Your task to perform on an android device: These days, I'm planning to learn French, so chose a French language lesson on the Duolingo app.
Image 0: 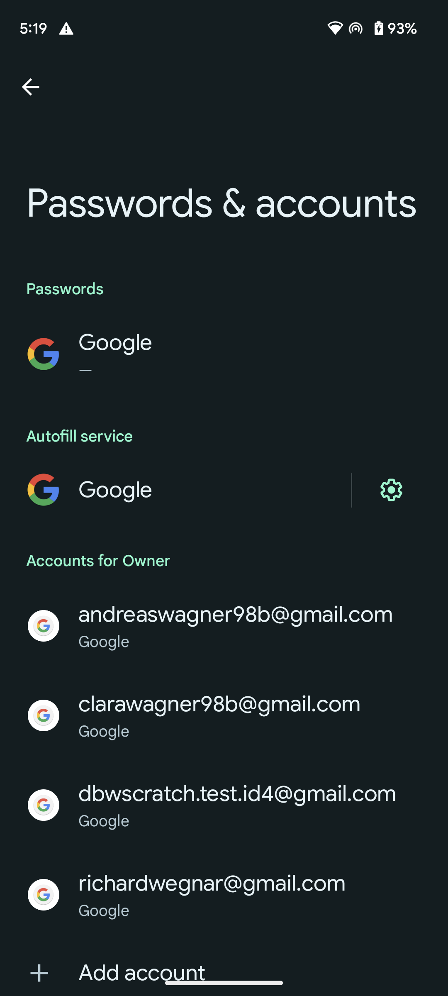
Open the Duolingo app.
Step 0: open app "Duolingo"
Image 1: 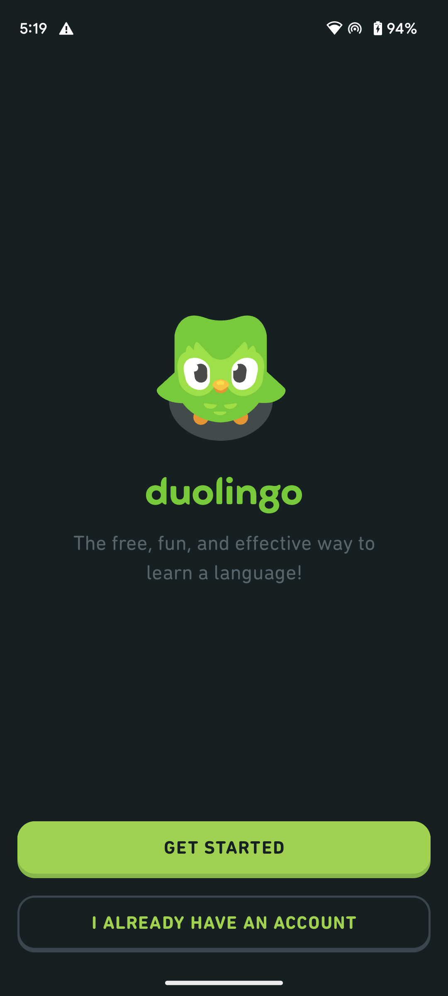
Click on the Get Started button at the bottom of the screen.
Step 1: click (224, 850)
Image 2: 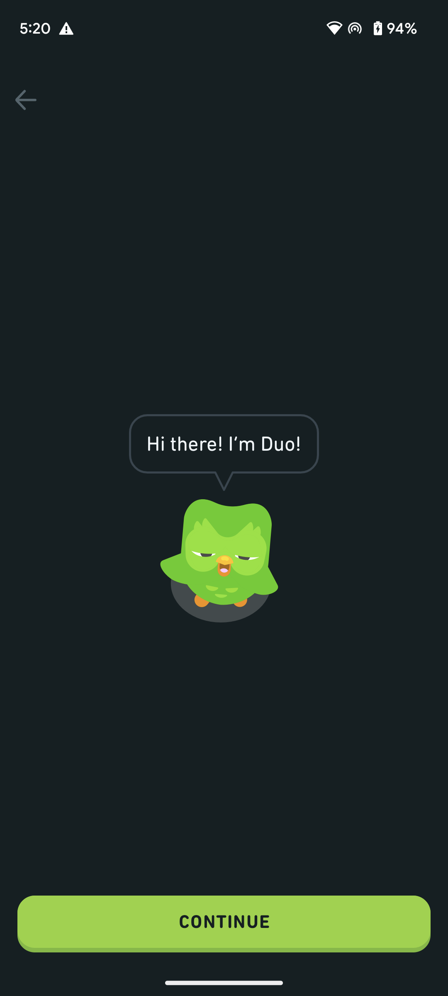
Click on the Continue button to select the language.
Step 2: click (224, 924)
Image 3: 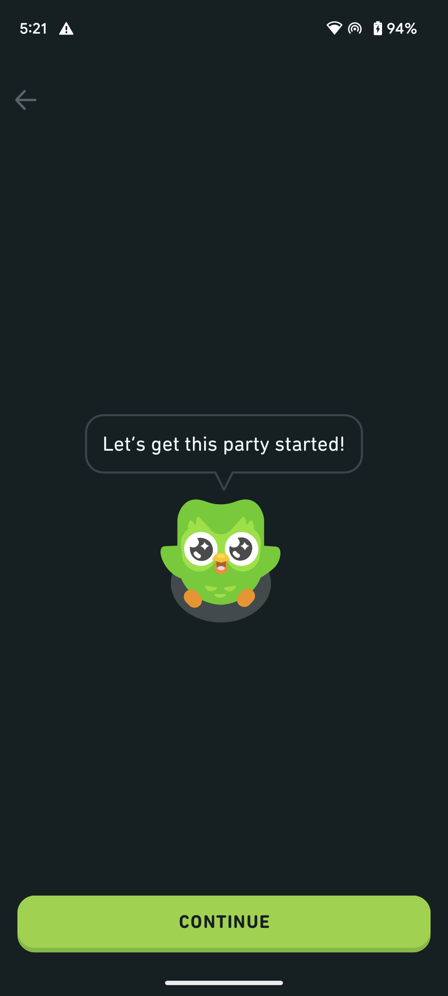
Click on the Continue button to select the language.
Step 3: wait
Image 4: 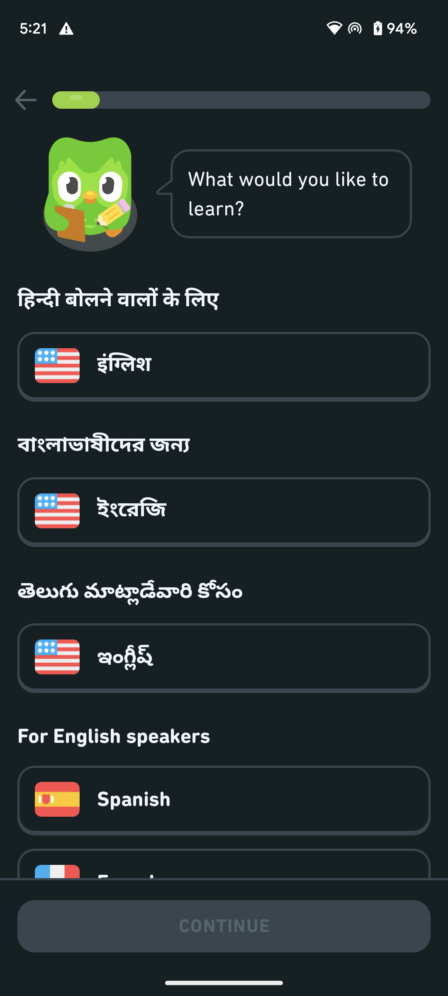
Scroll down to view the French language option.
Step 4: scroll down
Image 6: 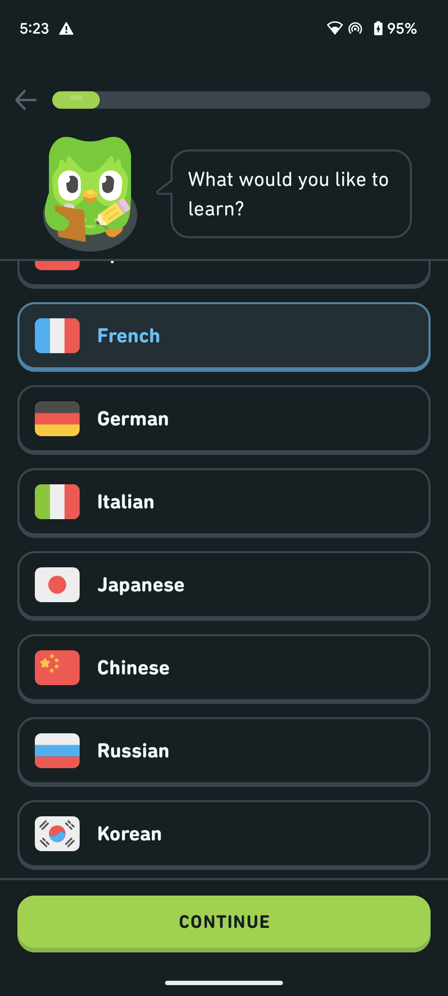
Click on the Continue button at the bottom of the screen to start learning.
Step 6: click (224, 924)
Image 7: 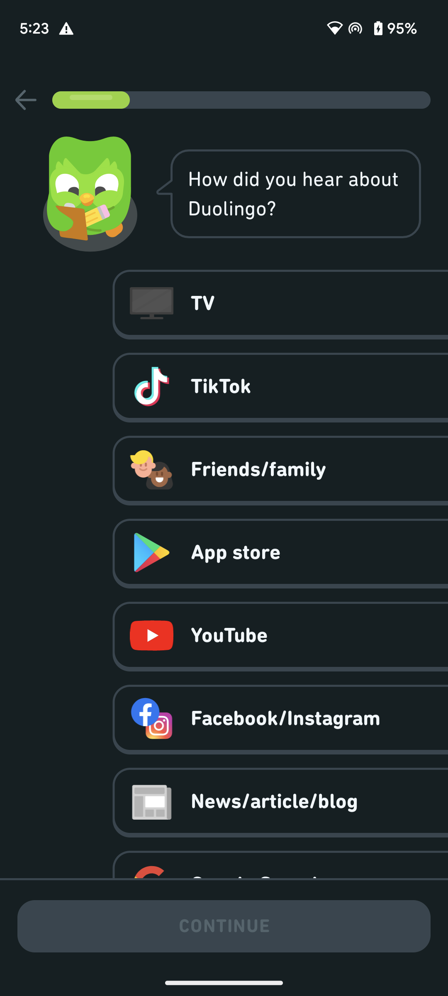
Click on the TV option.
Step 7: click (246, 303)
Image 8: 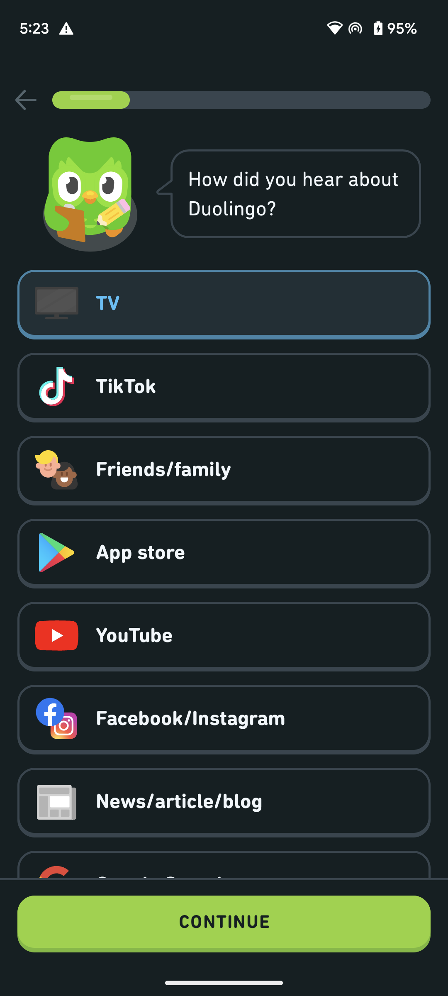
Click on the Continue button at the bottom of the screen to continue the learning french language.
Step 8: click (224, 924)
Image 10: 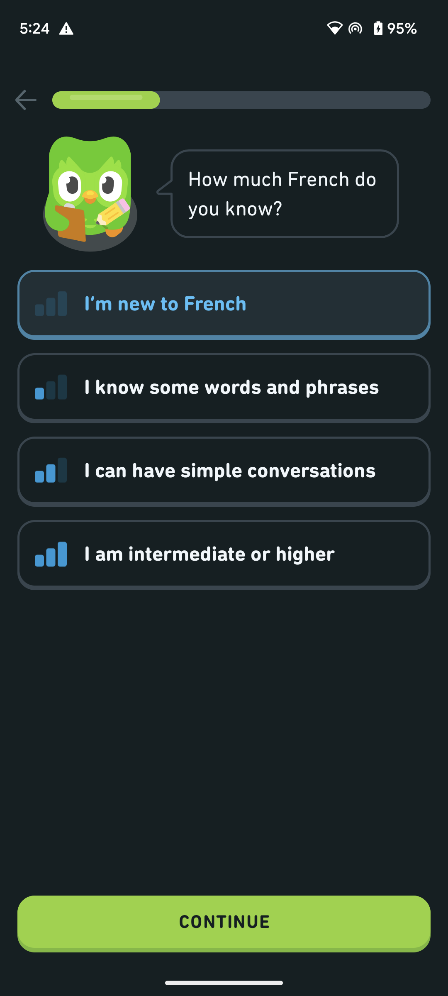
Click on the Continue button at the bottom of the screen
Step 10: click (224, 924)
Image 11: 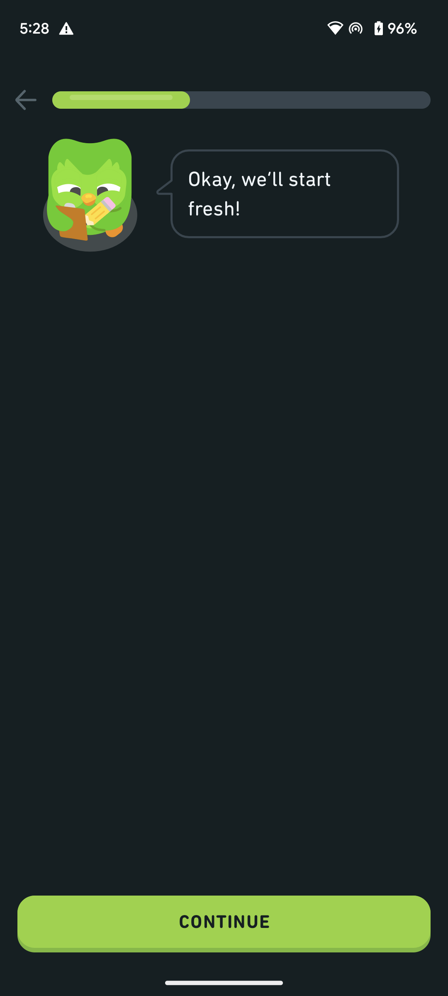
Click on the Continue button at the bottom of the screen to start learning french language.
Step 11: click (224, 924)
Image 12: 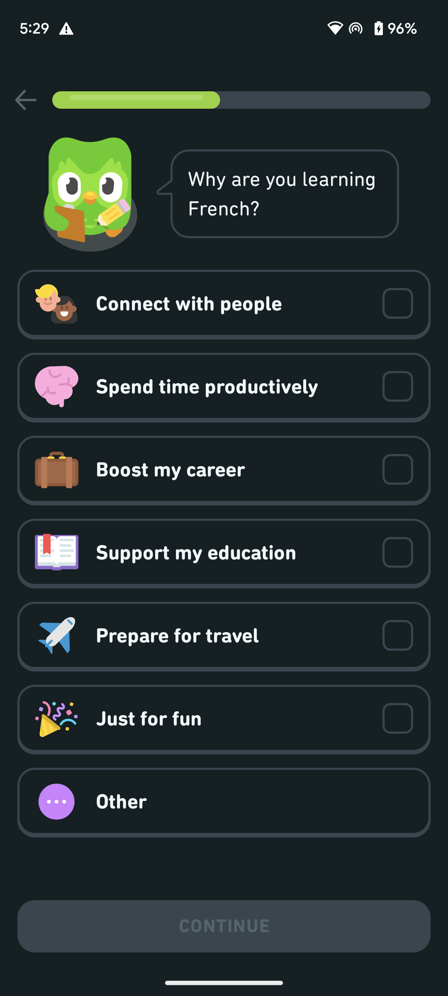
Click on the Connect with people option to chose this option.
Step 12: click (230, 303)
Image 13: 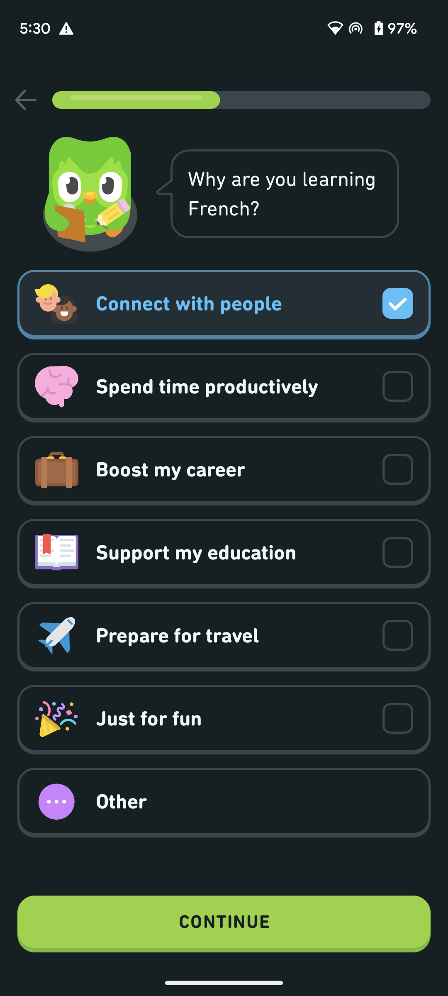
Click on the Continue button at the bottom of the screen to start learning .
Step 13: click (224, 924)
Image 14: 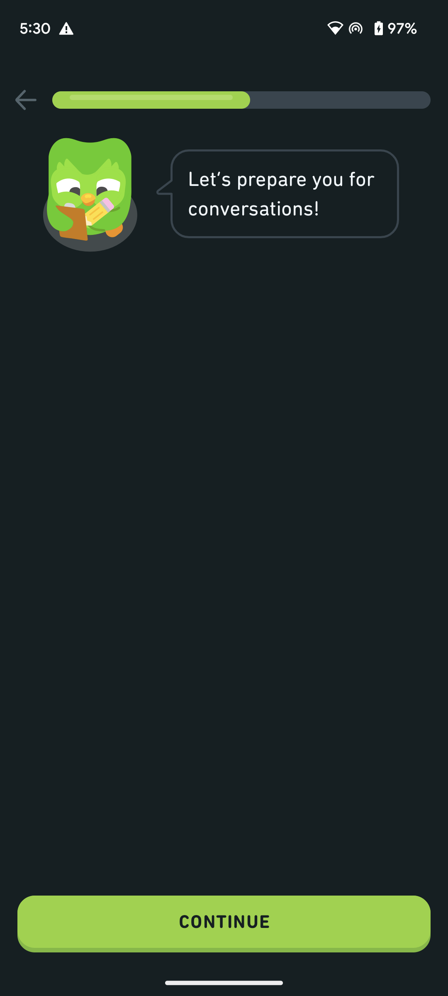
Click on the Continue button at the bottom of the screen to start learning .
Step 14: click (224, 924)
Image 15: 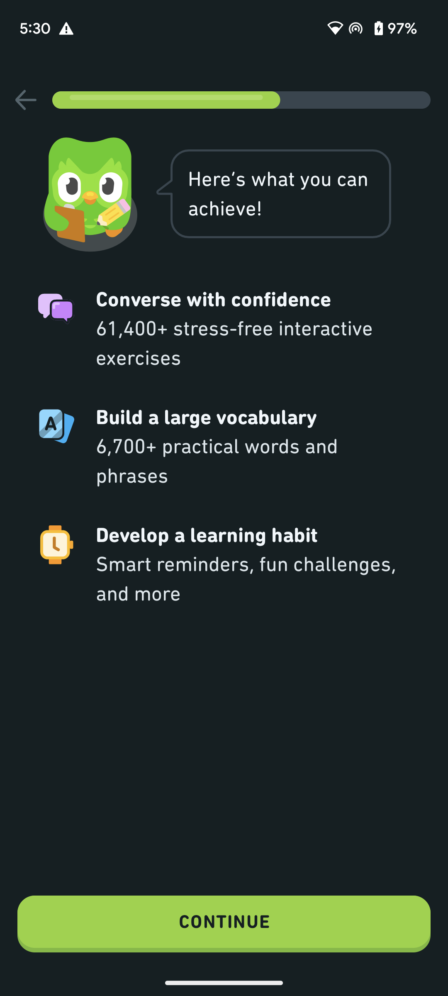
Click on the Continue button at the bottom of the screen to start learning .
Step 15: click (224, 924)
Image 16: 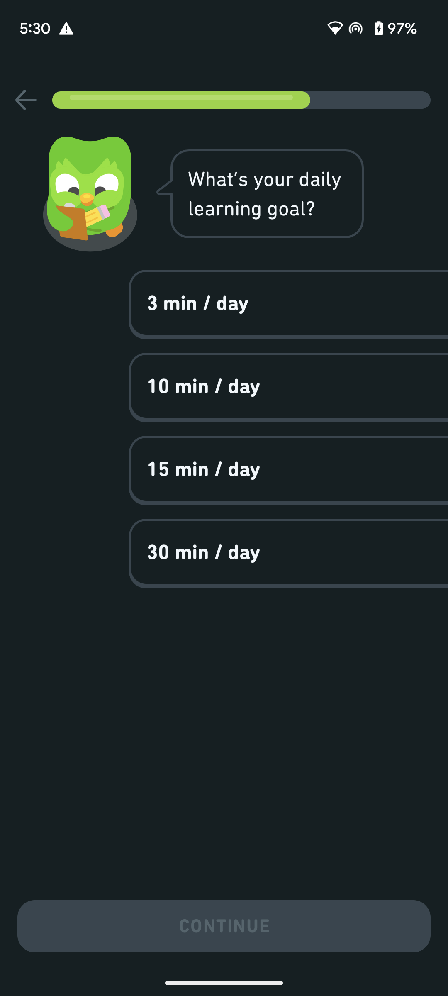
Click on the 10 min /day option to select this option.
Step 16: click (290, 386)
Image 17: 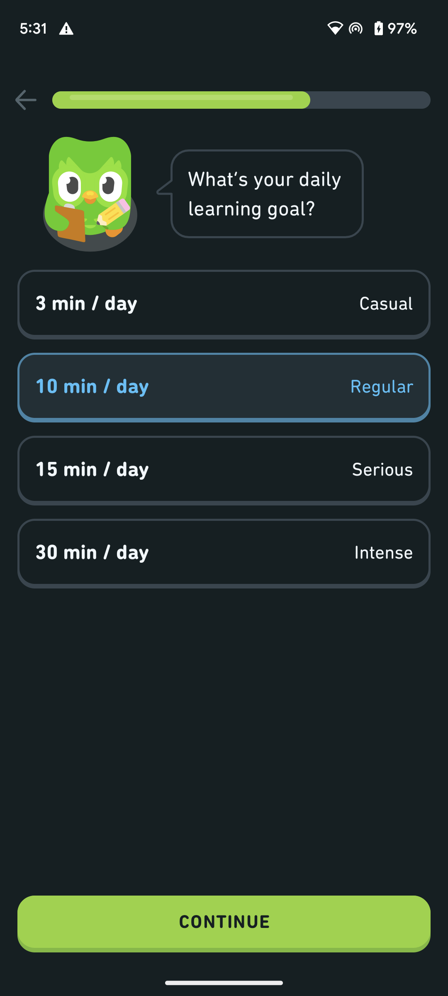
Click on the Continue button at the bottom of the screen
Step 17: click (224, 924)
Image 18: 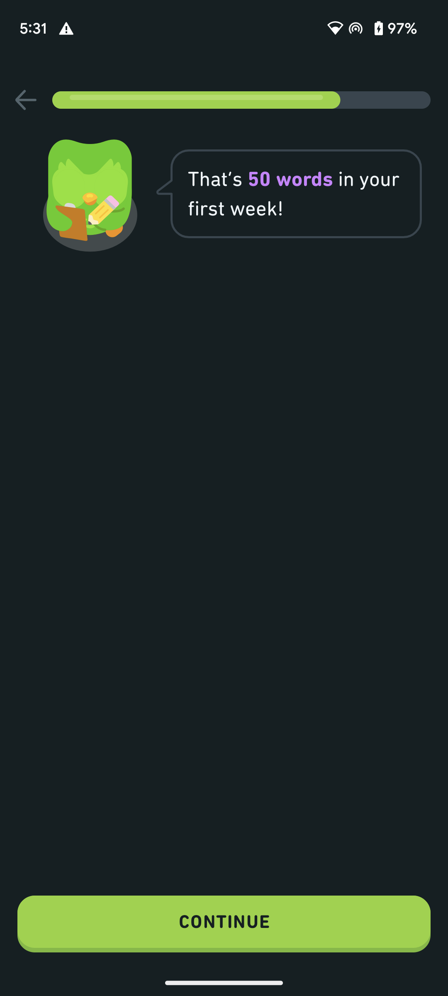
Click on the Continue button at the bottom of the screen
Step 18: click (224, 924)
Image 19: 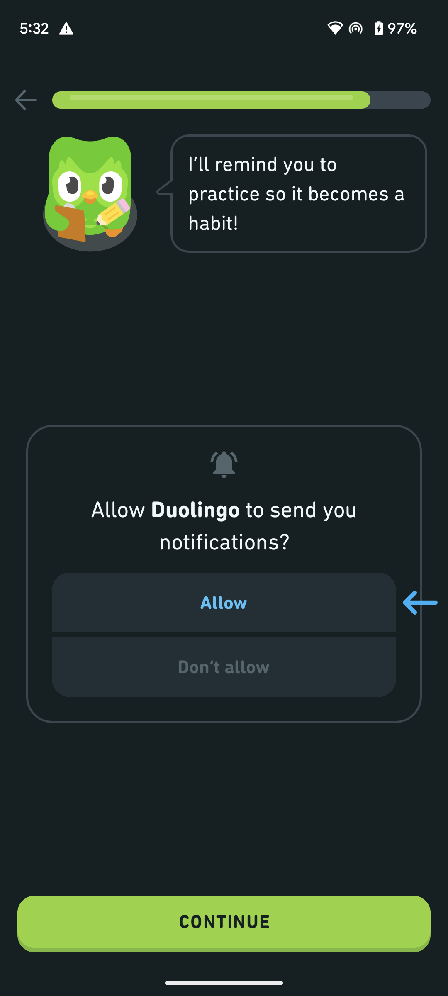
Click on the Continue button at the bottom of the screen
Step 19: click (224, 924)
Image 20: 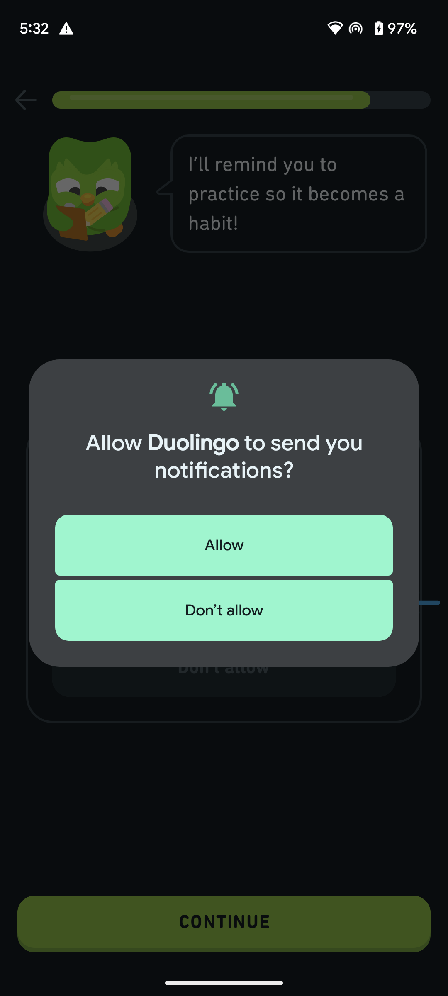
Click on the Don't allow option to select this option.
Step 20: click (224, 610)
Image 21: 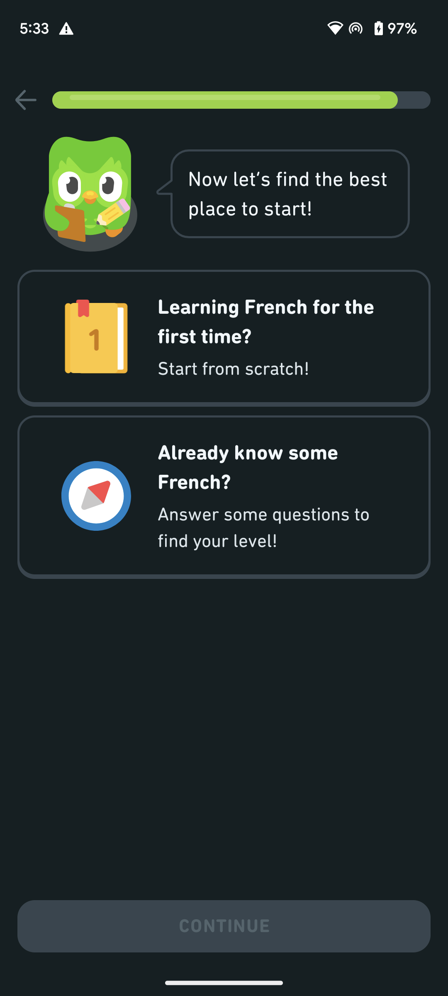
Click on the Learning French for the first time? option to select this option.
Step 21: click (281, 321)
Image 22: 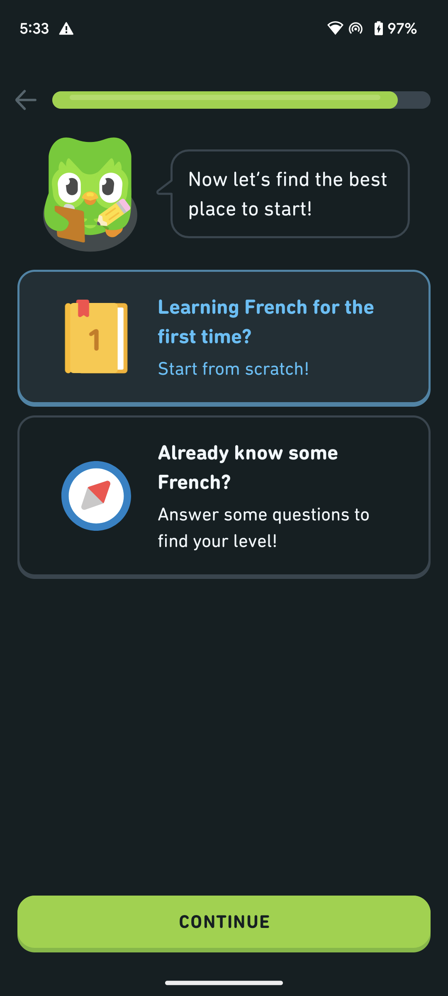
Click on the Continue button at the bottom of the screen to start learning.
Step 22: click (224, 924)
Image 23: 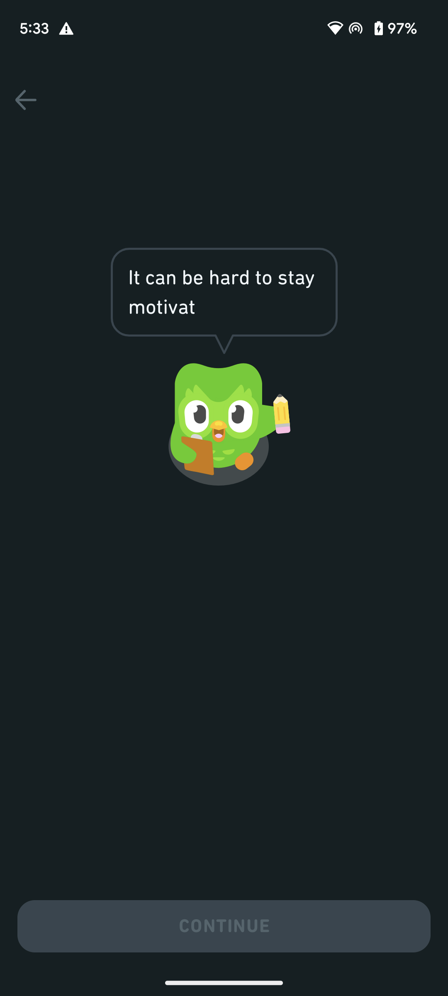
Click on the Continue button at the bottom of the screen to start learning.
Step 23: wait
Image 24: 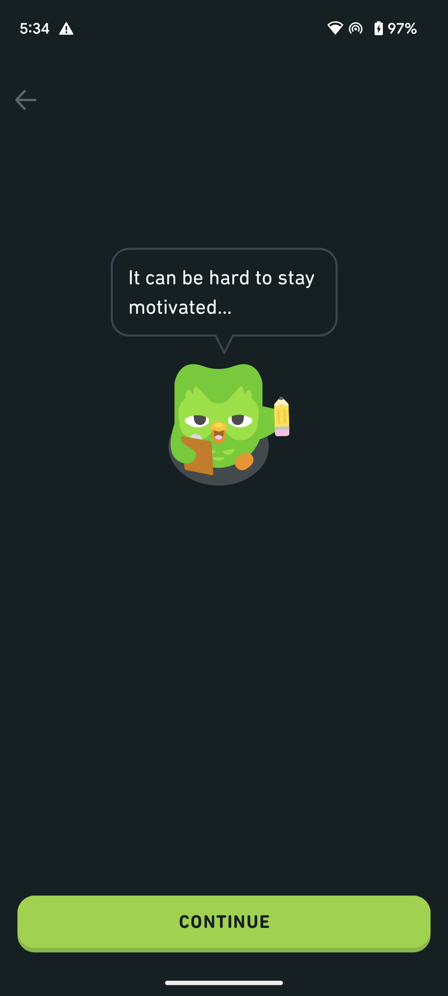
Click on the Continue button at the bottom of the screen to start learning french language.
Step 24: click (224, 924)
Image 25: 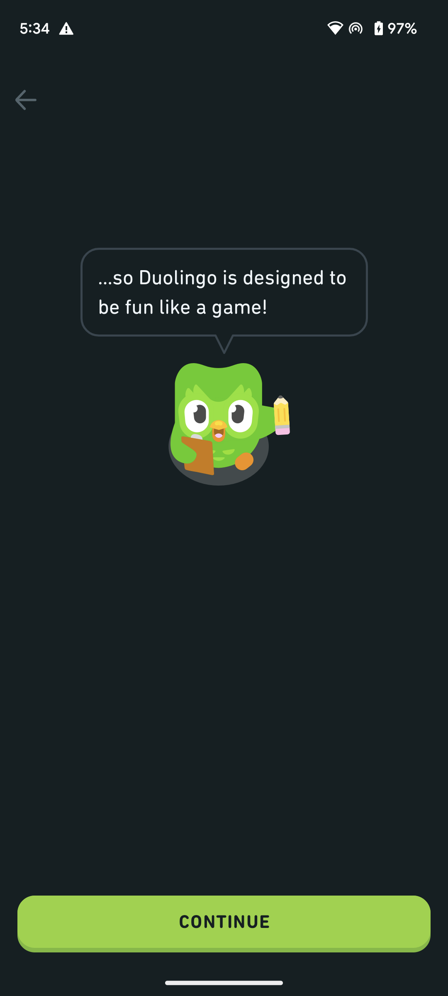
Click on the Continue button at the bottom of the screen to start learning french language.
Step 25: click (224, 924)